Your task to perform on an android device: Open All Trails app, search for trails near 98103, make sure to sort by distance up to 20 miles and set the difficulty filter to Easy
Image 0: 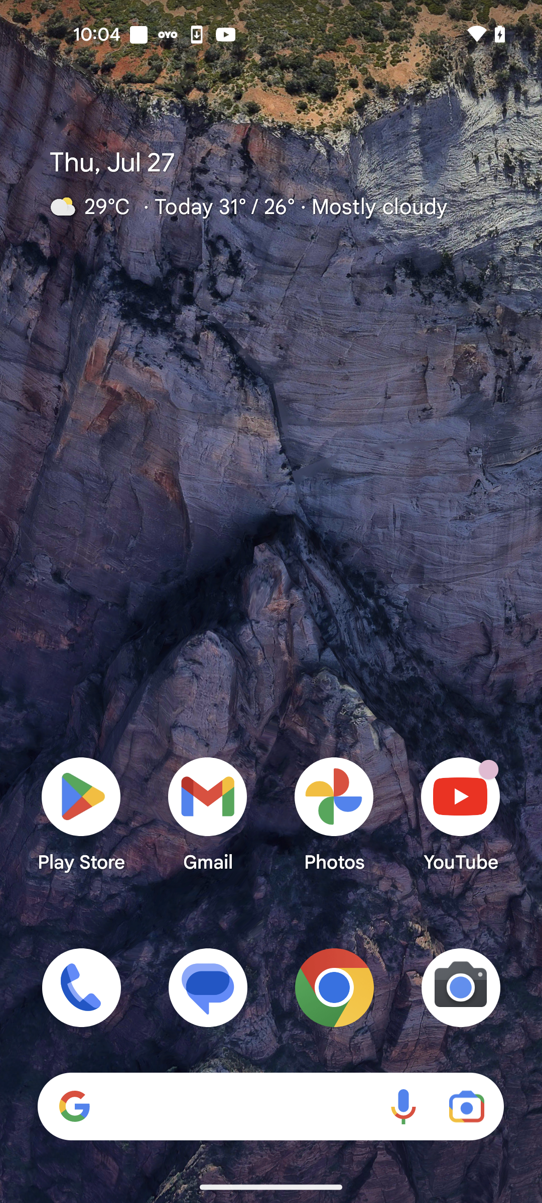
Open All Trails app
Step 0: open app "AllTrails"
Image 1: 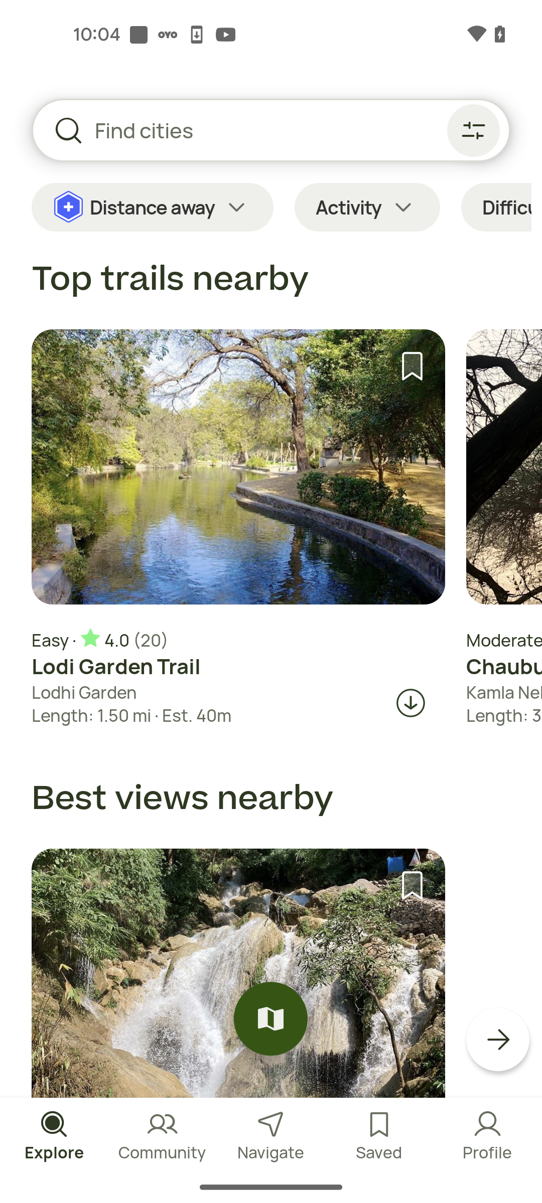
Go to the search bar
Step 1: click (117, 130)
Image 2: 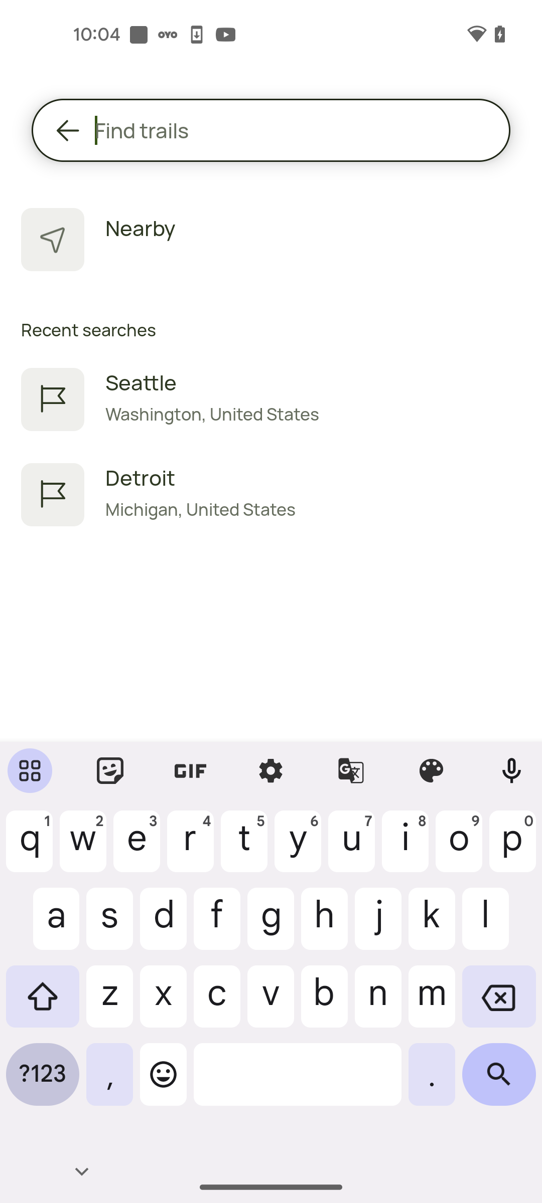
Search for trails near Zip code 98103
Step 2: type "98103"
Image 3: 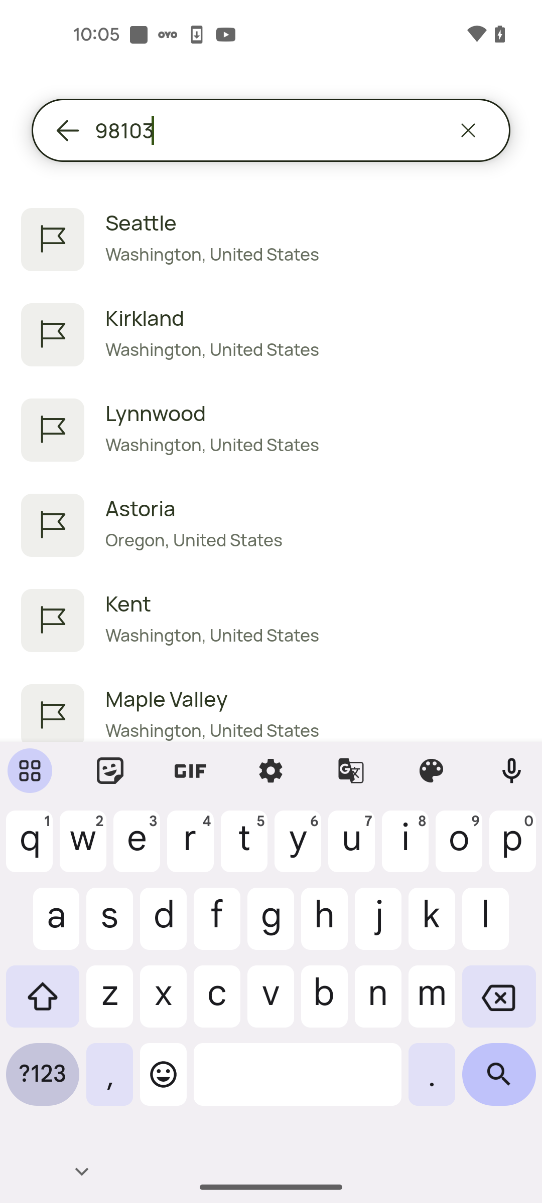
Click on the first search result
Step 3: click (313, 223)
Image 4: 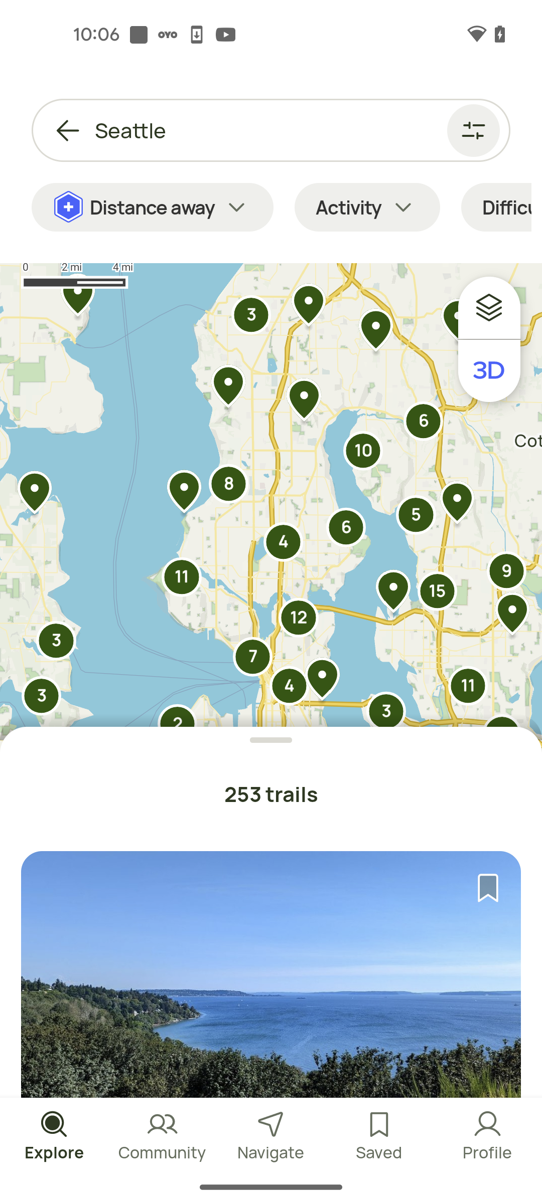
Click on the Filters icon at the top right corner of the screen
Step 4: click (472, 126)
Image 6: 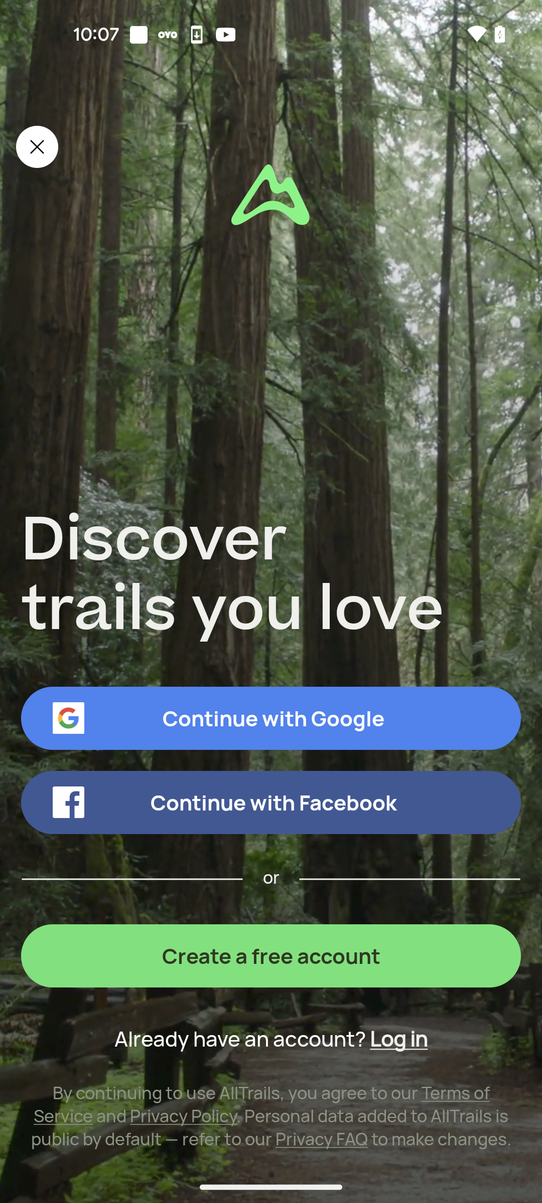
Click on the close icon at the top left corner of the screen
Step 6: click (37, 146)
Image 7: 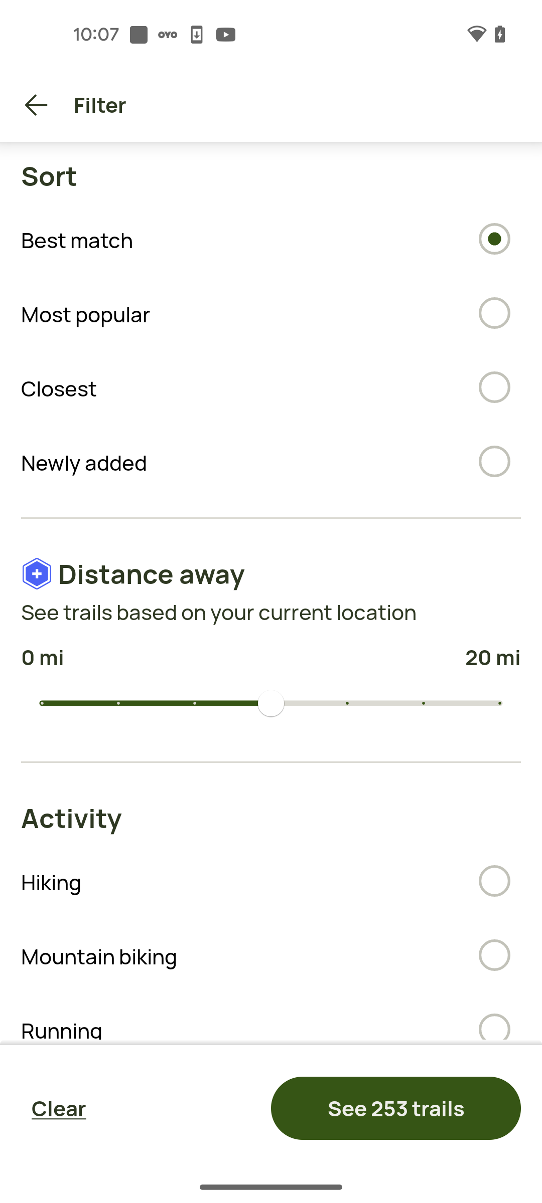
Swipe up to view more filters
Step 7: scroll down
Image 8: 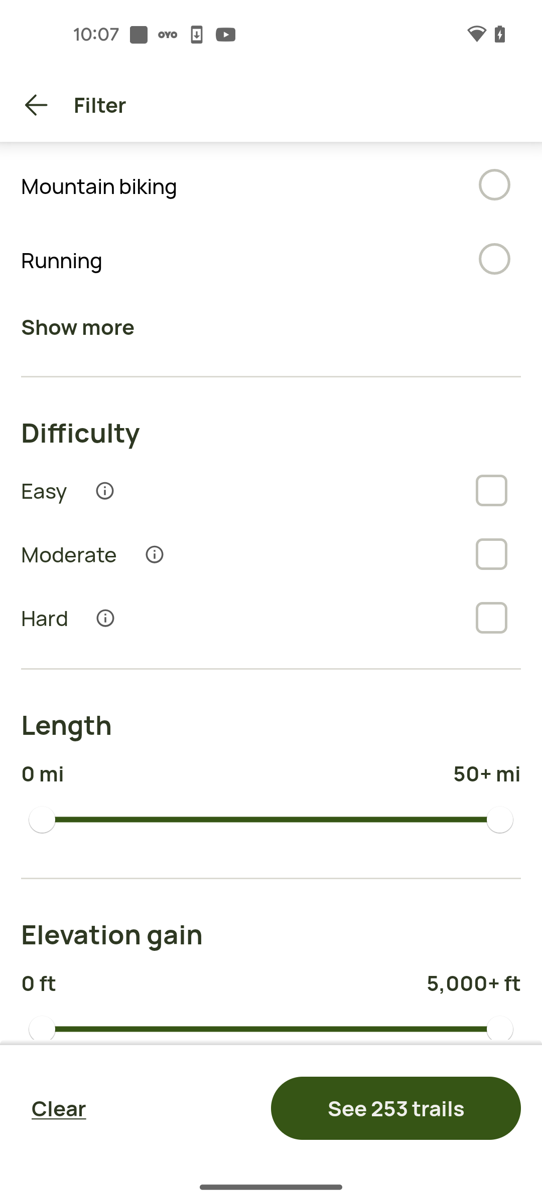
Select the Difficulty level as Easy
Step 8: click (485, 489)
Image 9: 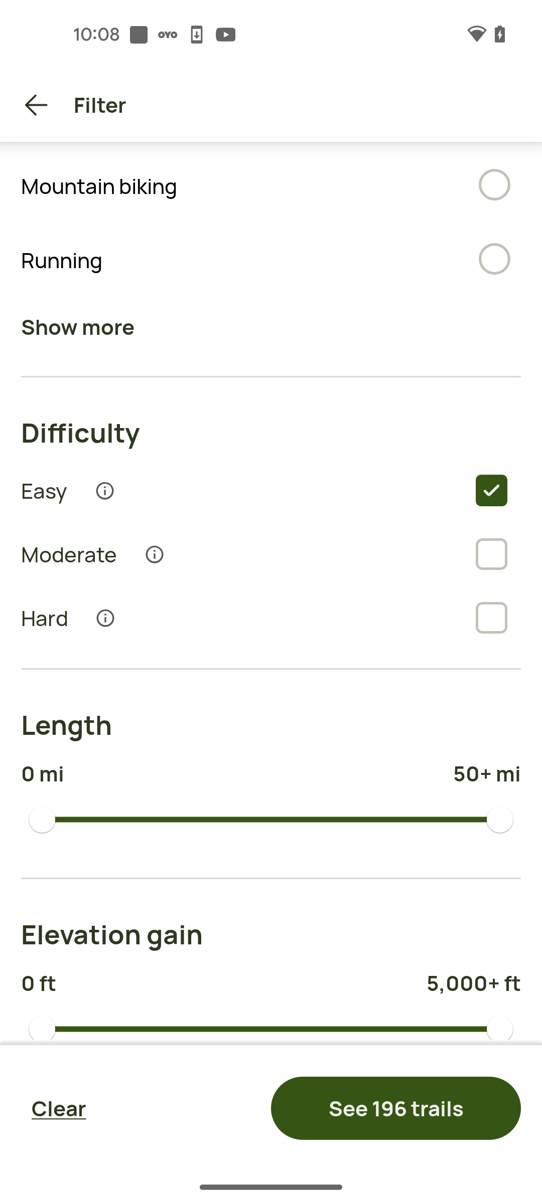
Click on the See 196 trails Option at the bottom right corner of the screen
Step 9: click (396, 1108)
Image 10: 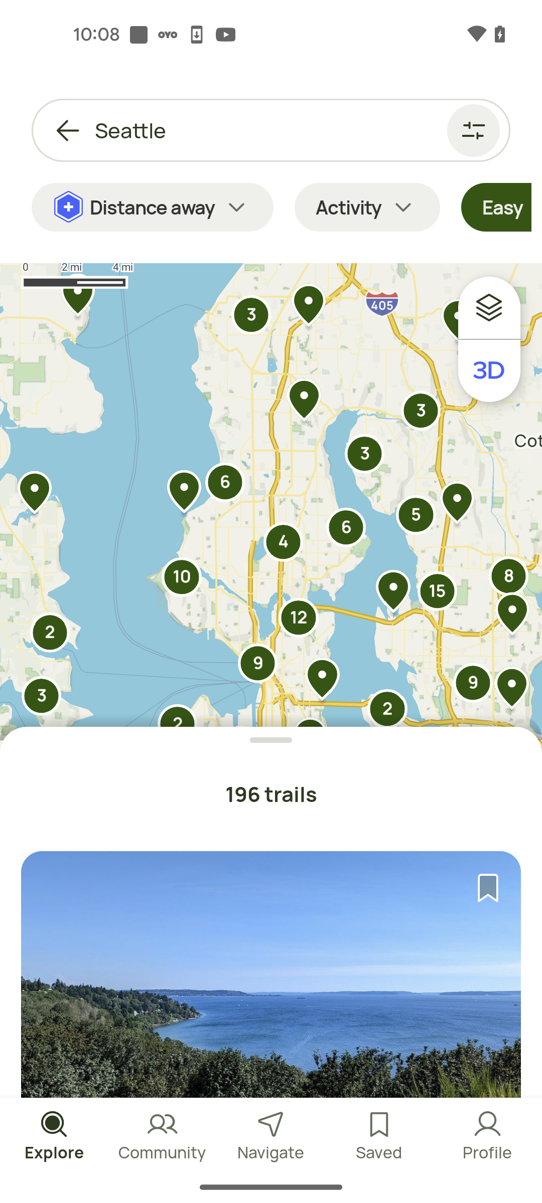
Swipe up to view more trails
Step 10: scroll down